Your task to perform on an android device: Find out the build number of the mobile phone.
Image 0: 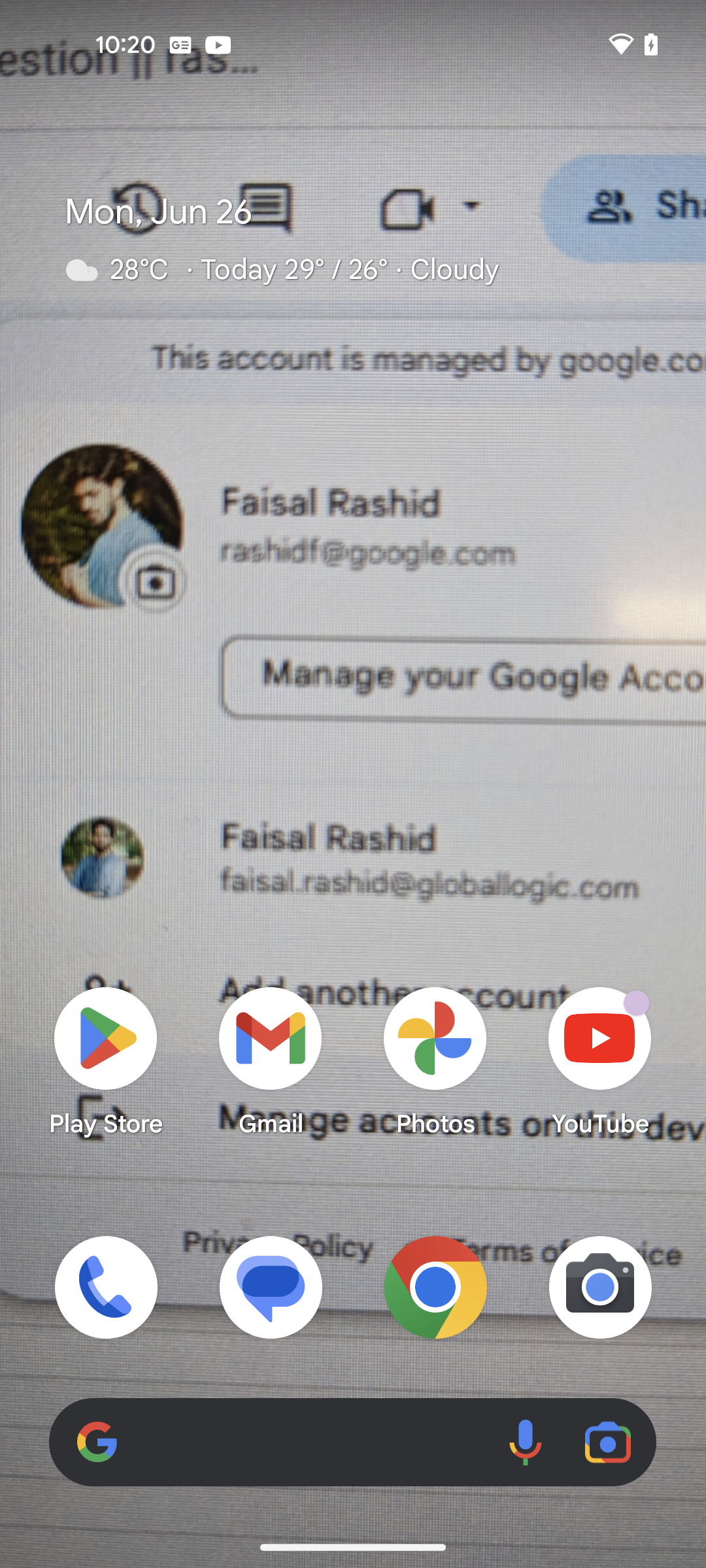
Open the Settings app on mobile phone
Step 0: open app "Settings"
Image 1: 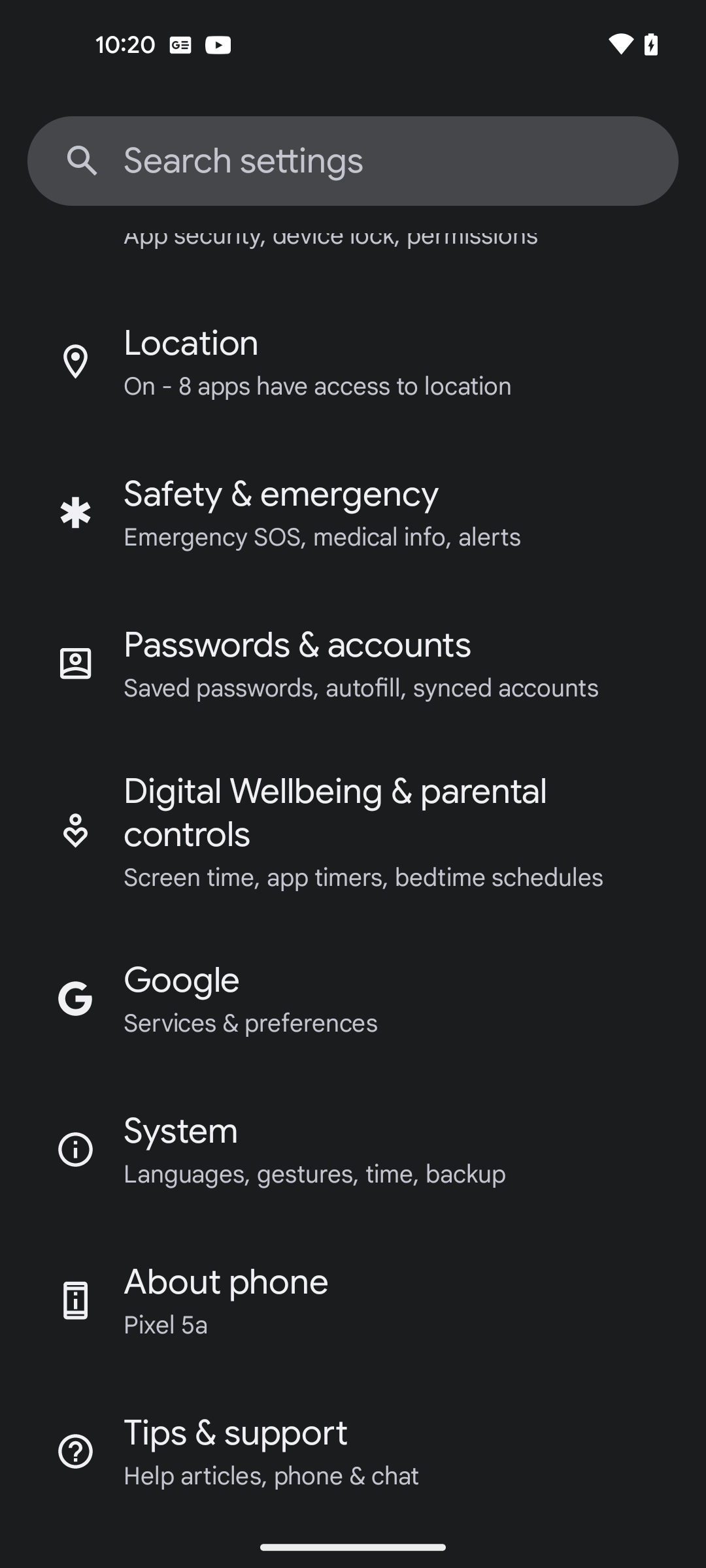
Click on about phone
Step 1: click (244, 1307)
Image 4: 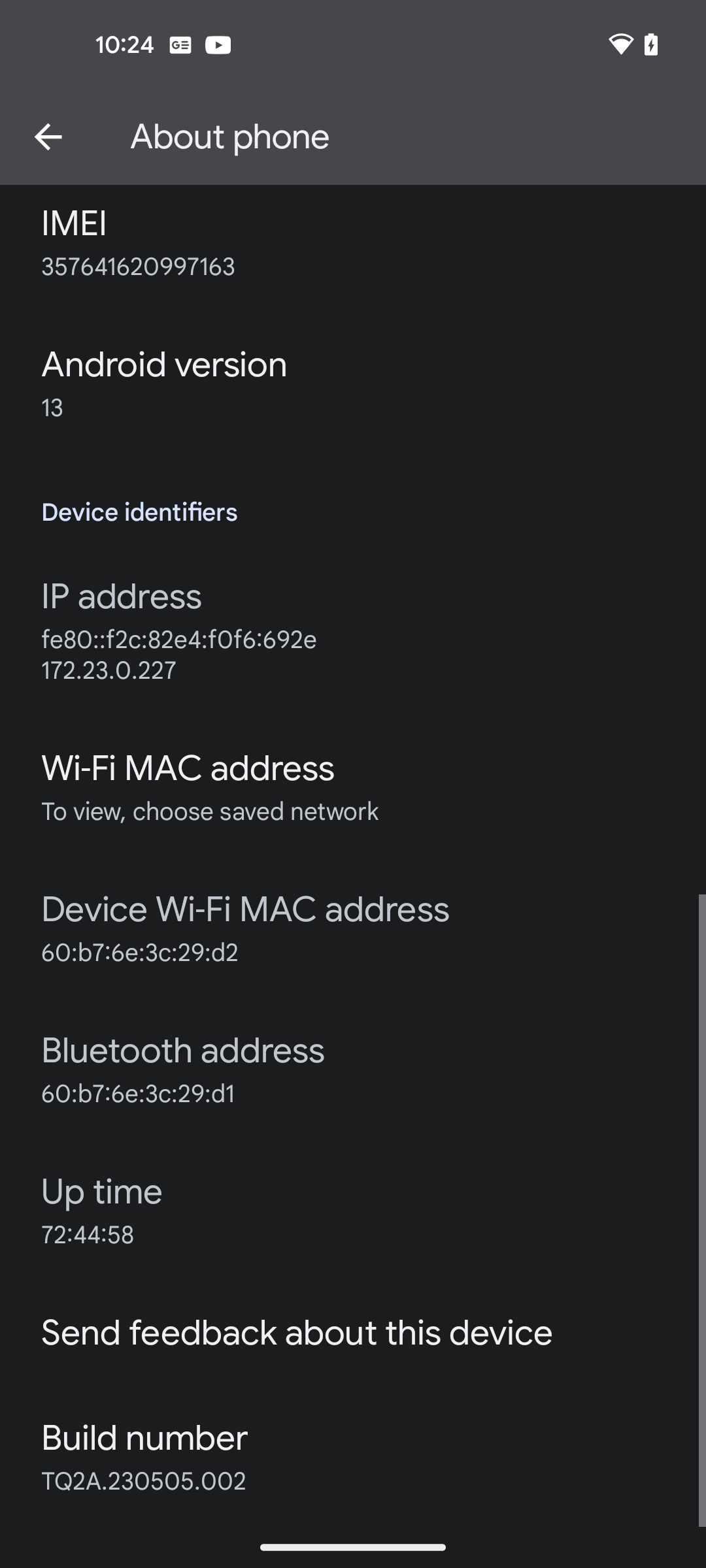
Click on build number.
Step 4: click (144, 1438)